Your task to perform on an android device: Now I want to pause the timer because I need to rest.
Image 0: 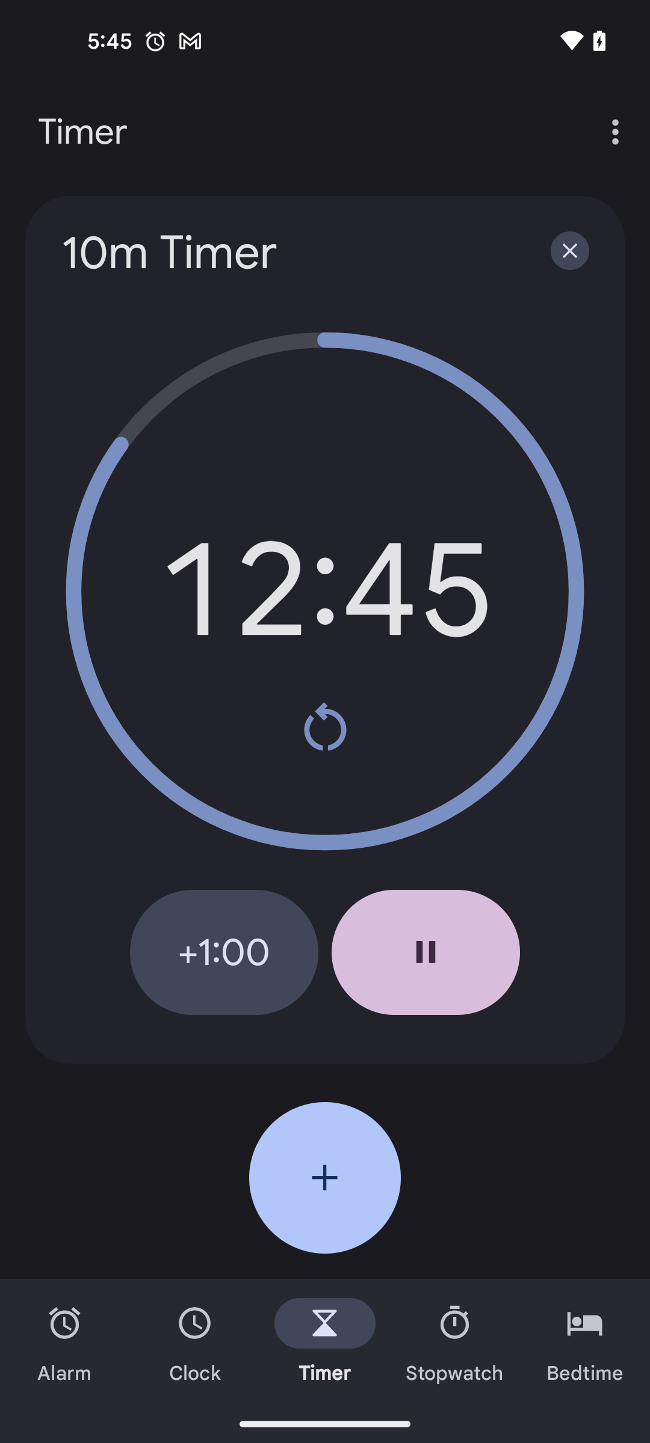
click on the pause button to stop the timer
Step 0: click (426, 952)